Your task to perform on an android device: Go to the Barnes and Noble app and search for business books
Image 0: 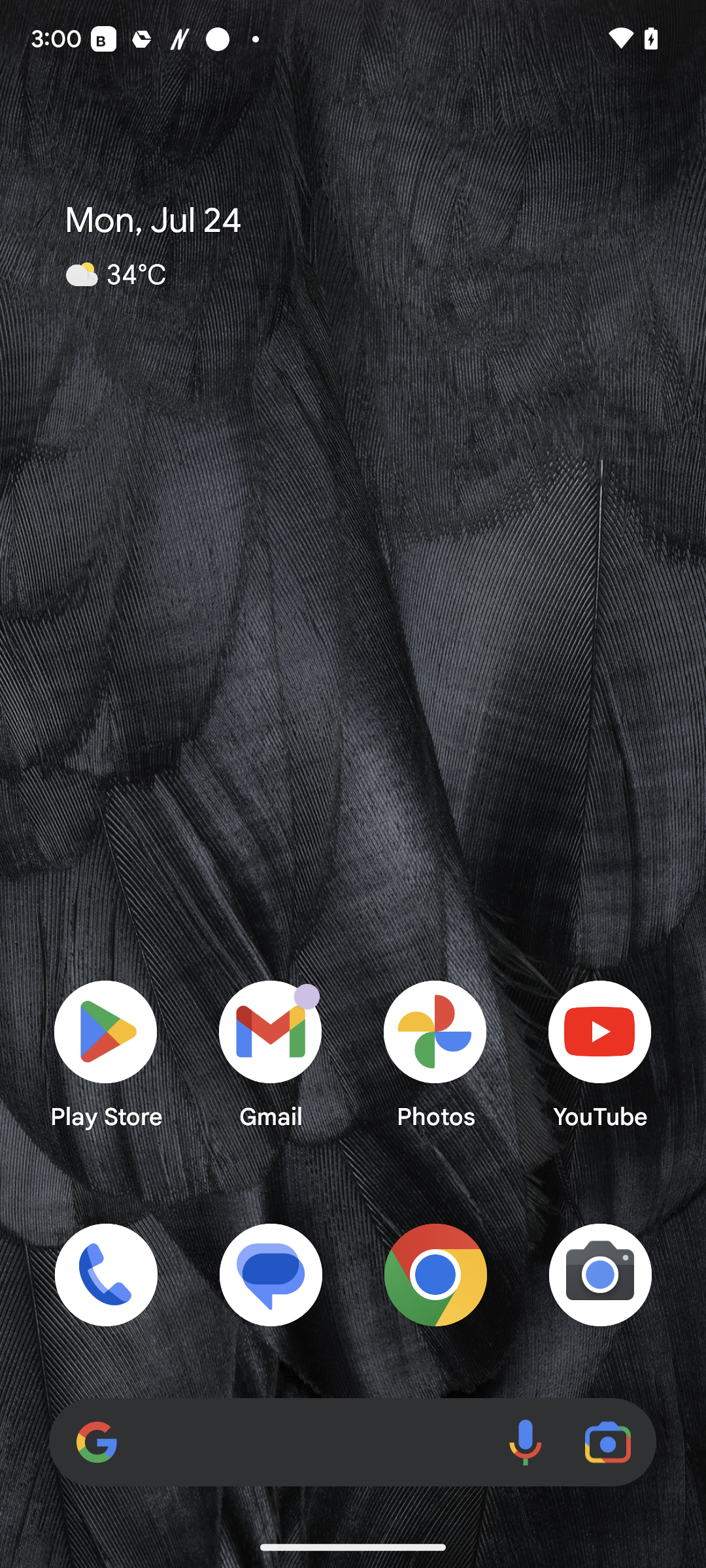
Open the Barnes and Noble app
Step 0: open app "Barnes & Noble"
Image 1: 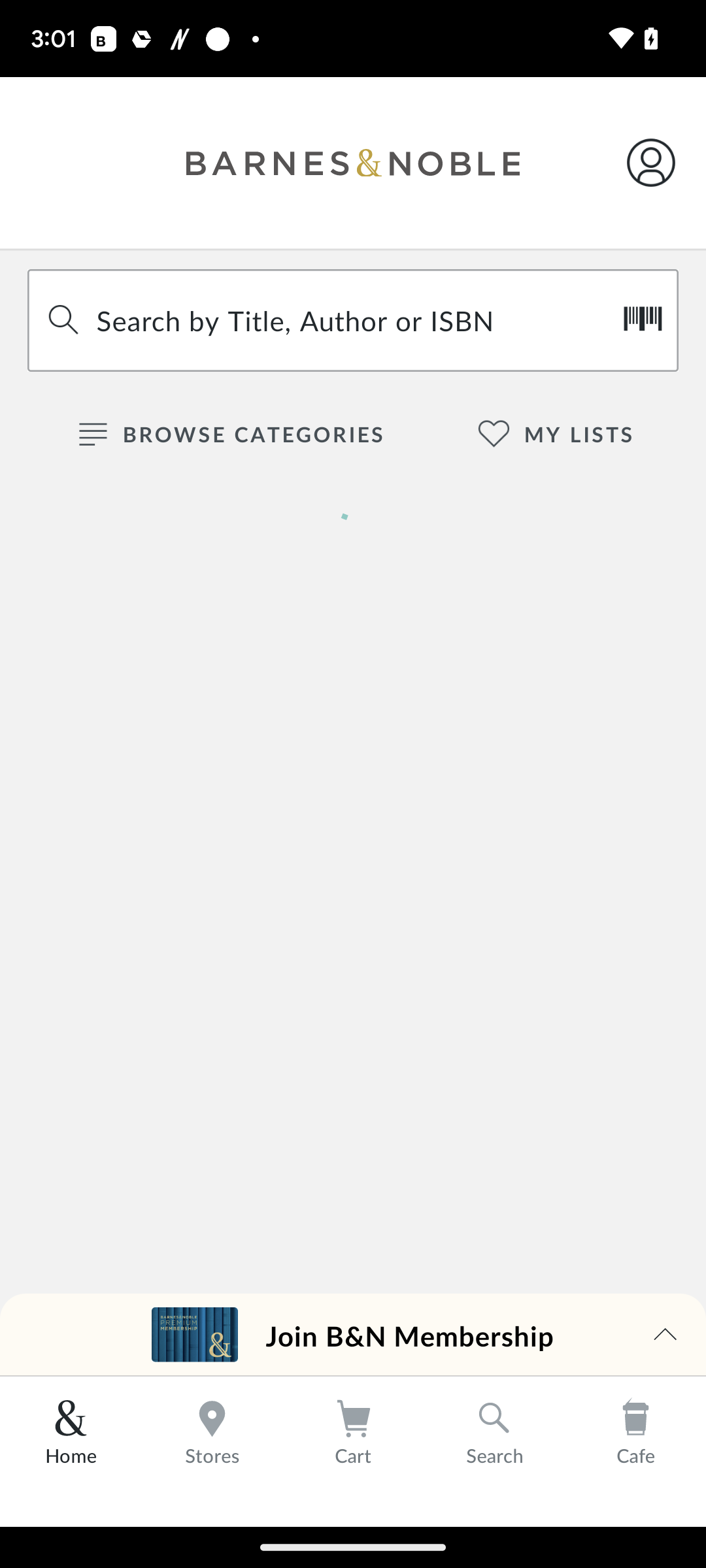
Open the Barnes and Noble app
Step 1: wait
Image 2: 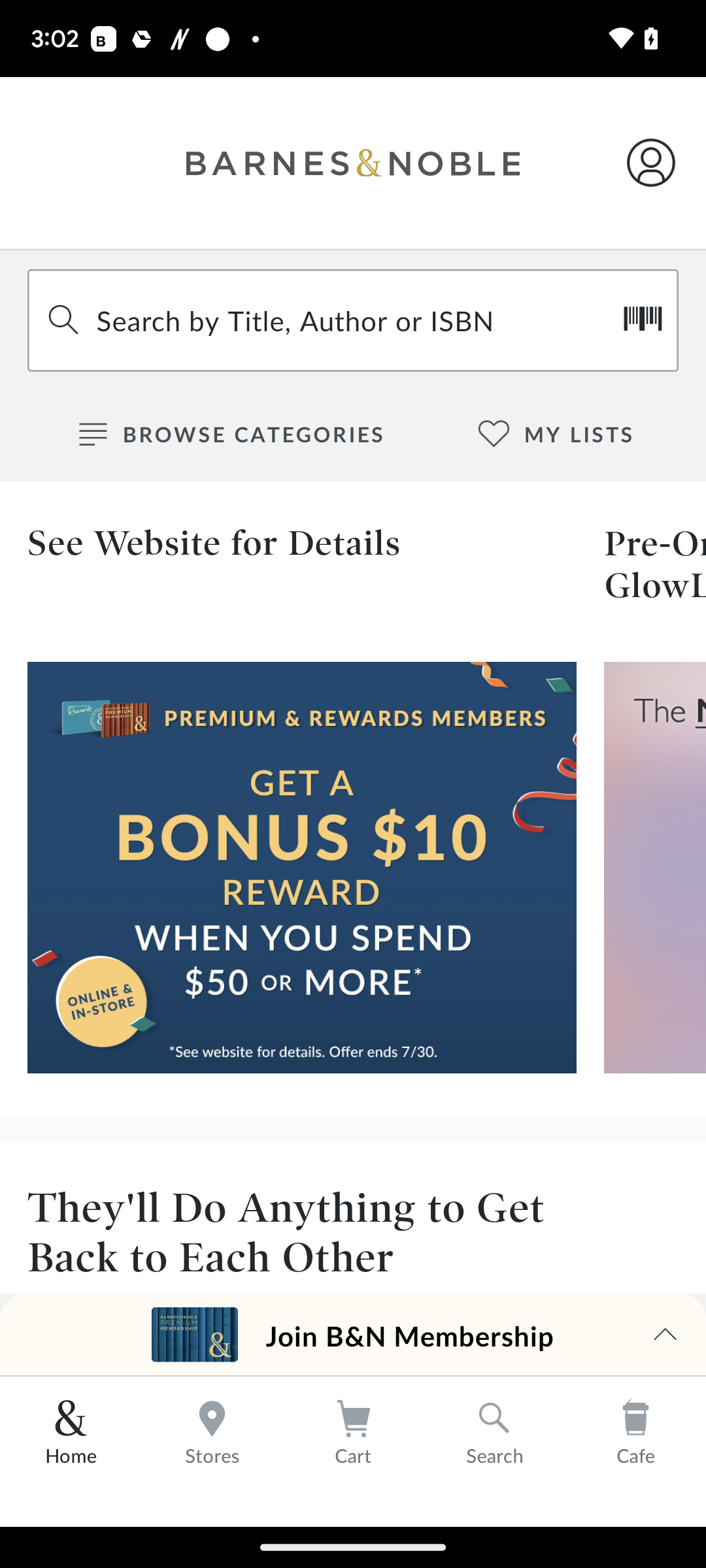
Click on the search bar at the top of the screen
Step 2: click (260, 317)
Image 3: 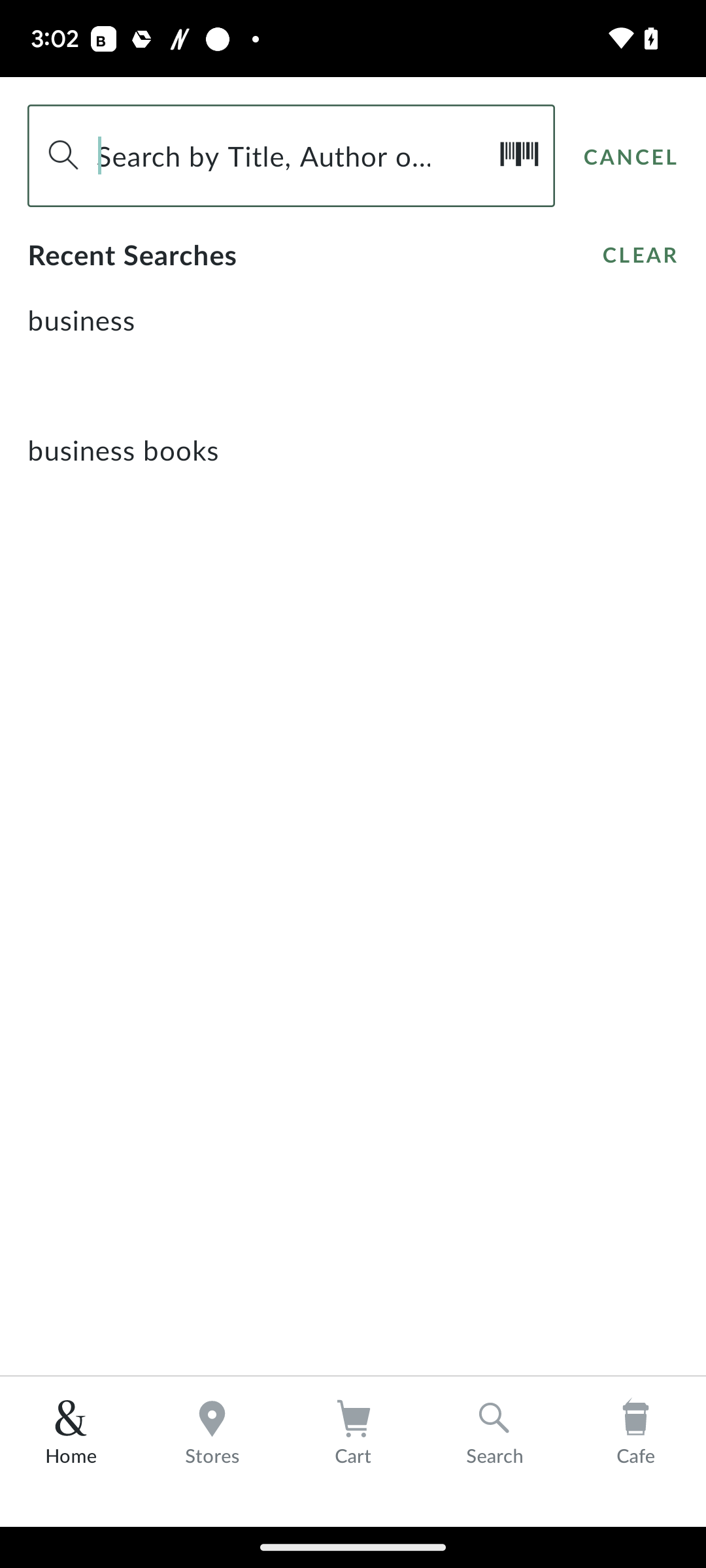
Type business in the search bar at the top of the screen
Step 3: type "business"
Image 4: 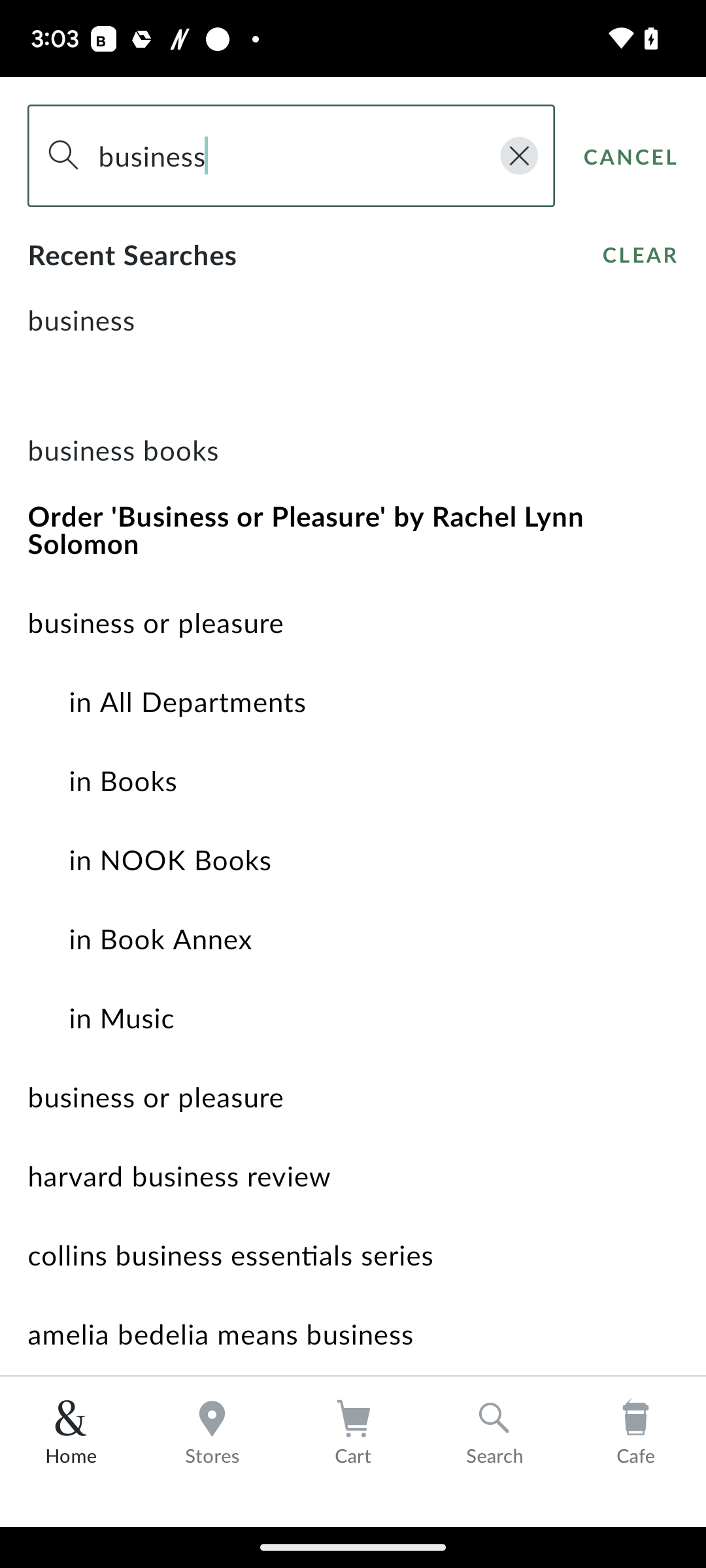
Click on business in recent searches
Step 4: click (353, 319)
Image 6: 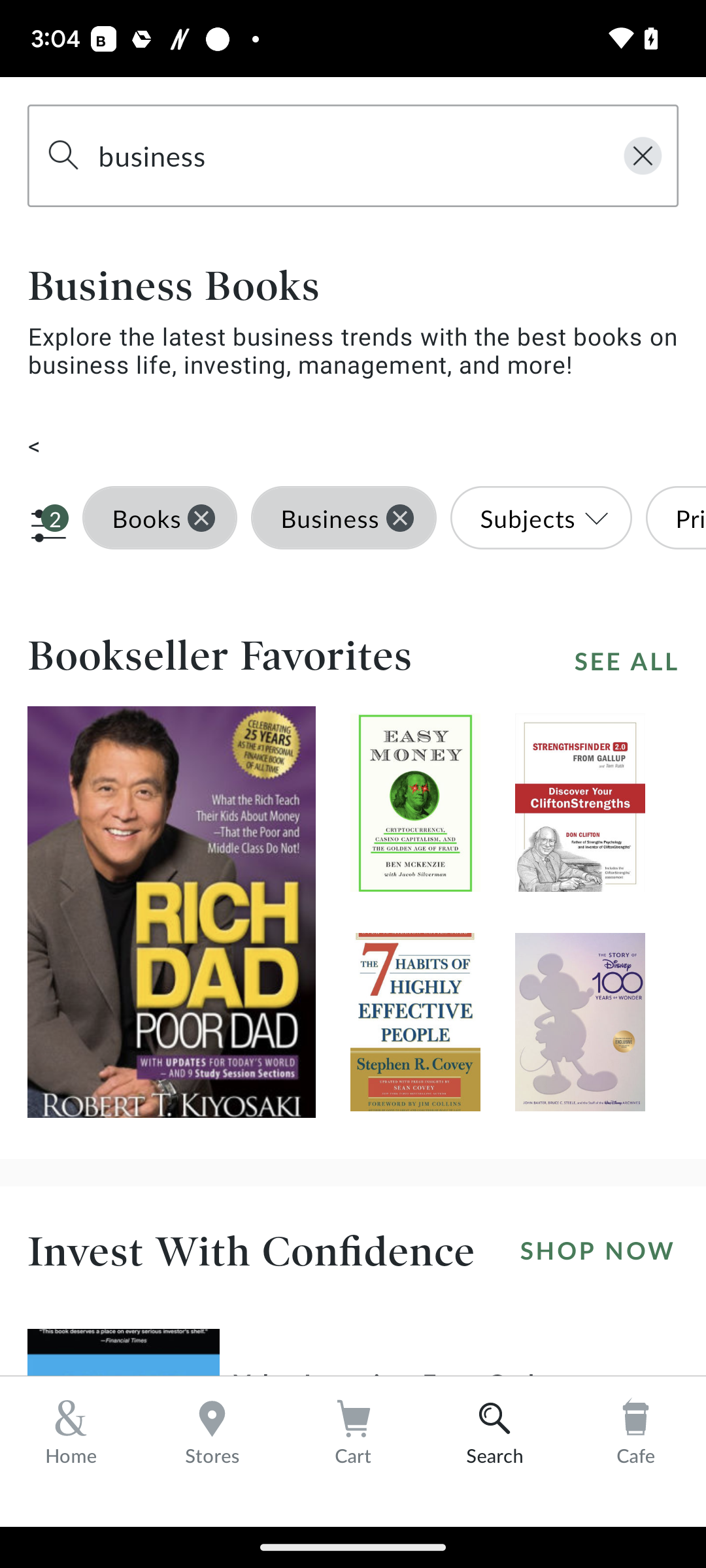
Click on the first image in the bookseller favorites section
Step 6: click (173, 887)
Image 7: 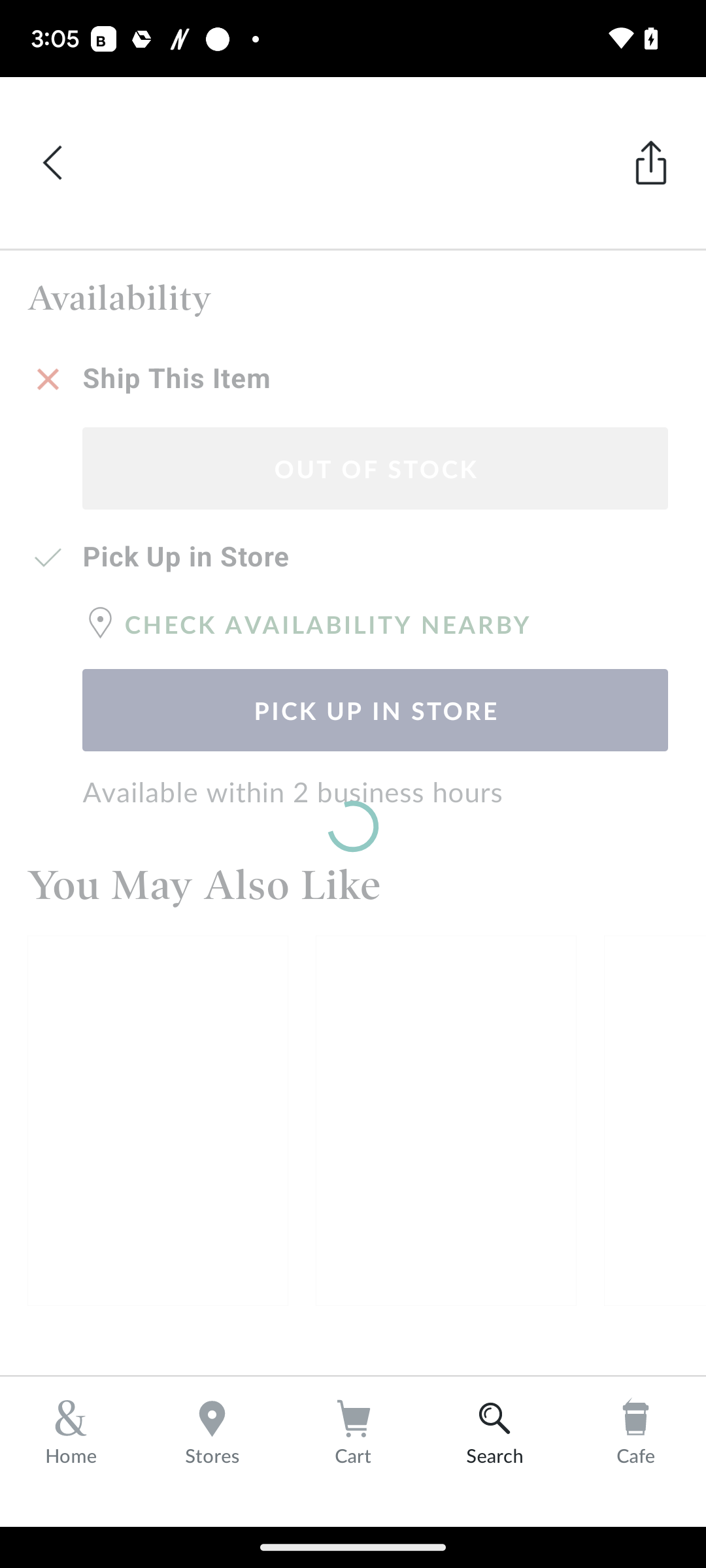
Click on the first image in the bookseller favorites section
Step 7: wait